Your task to perform on an android device: I want to view the Skyline Rise hotel to check out the what types of service they provide to me 
Image 0: 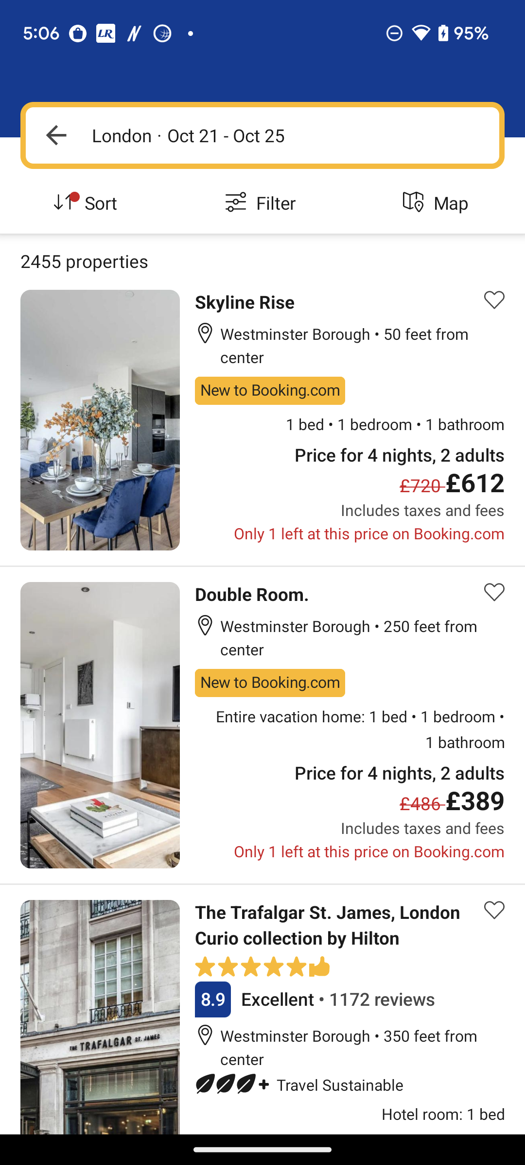
Click on the Skyline Rise hotel 
Step 0: click (260, 318)
Image 1: 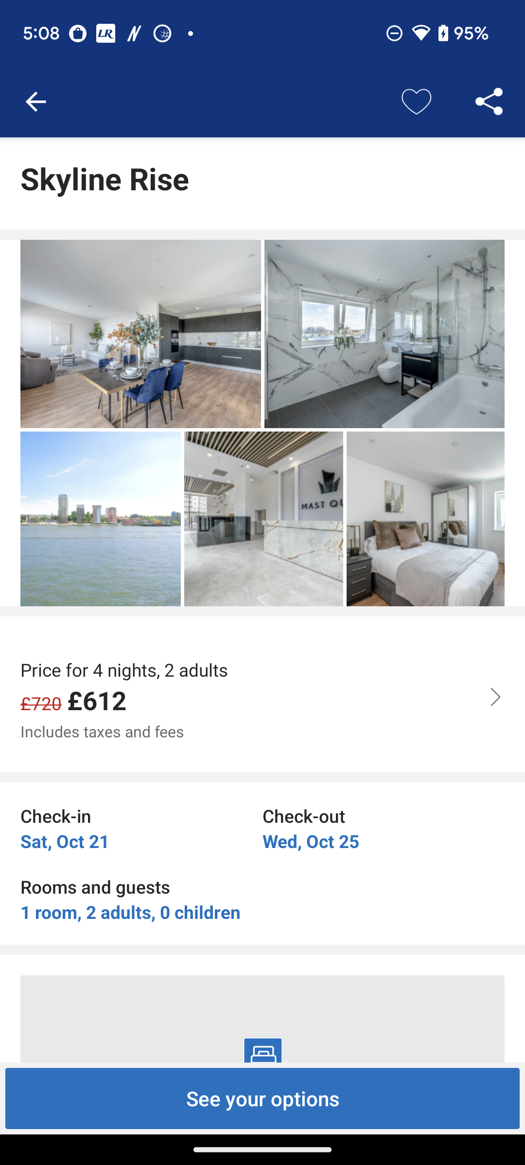
Scroll up to view the hotels facility details 
Step 1: scroll down
Image 2: 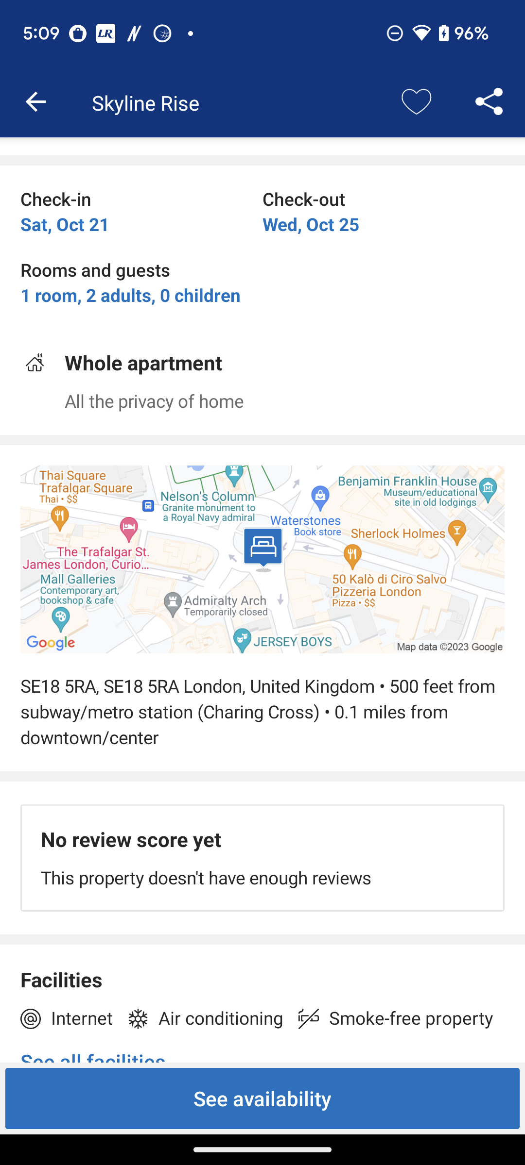
Scroll up to view the hotels facility details 
Step 2: scroll down
Image 3: 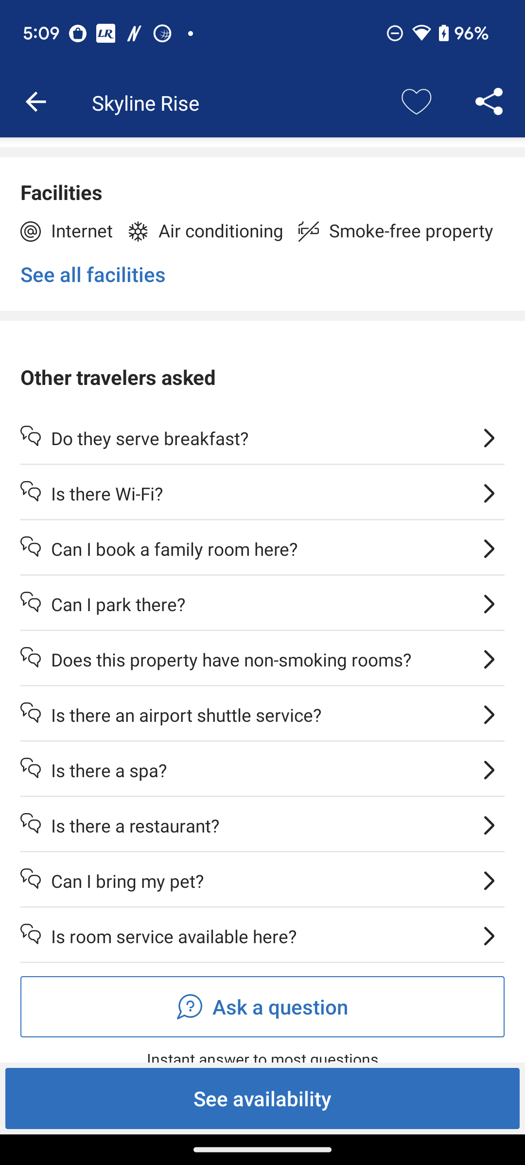
Click on the See all facilities option 
Step 3: click (93, 275)